Your task to perform on an android device: Delete an existing contact from the drupe app.
Image 0: 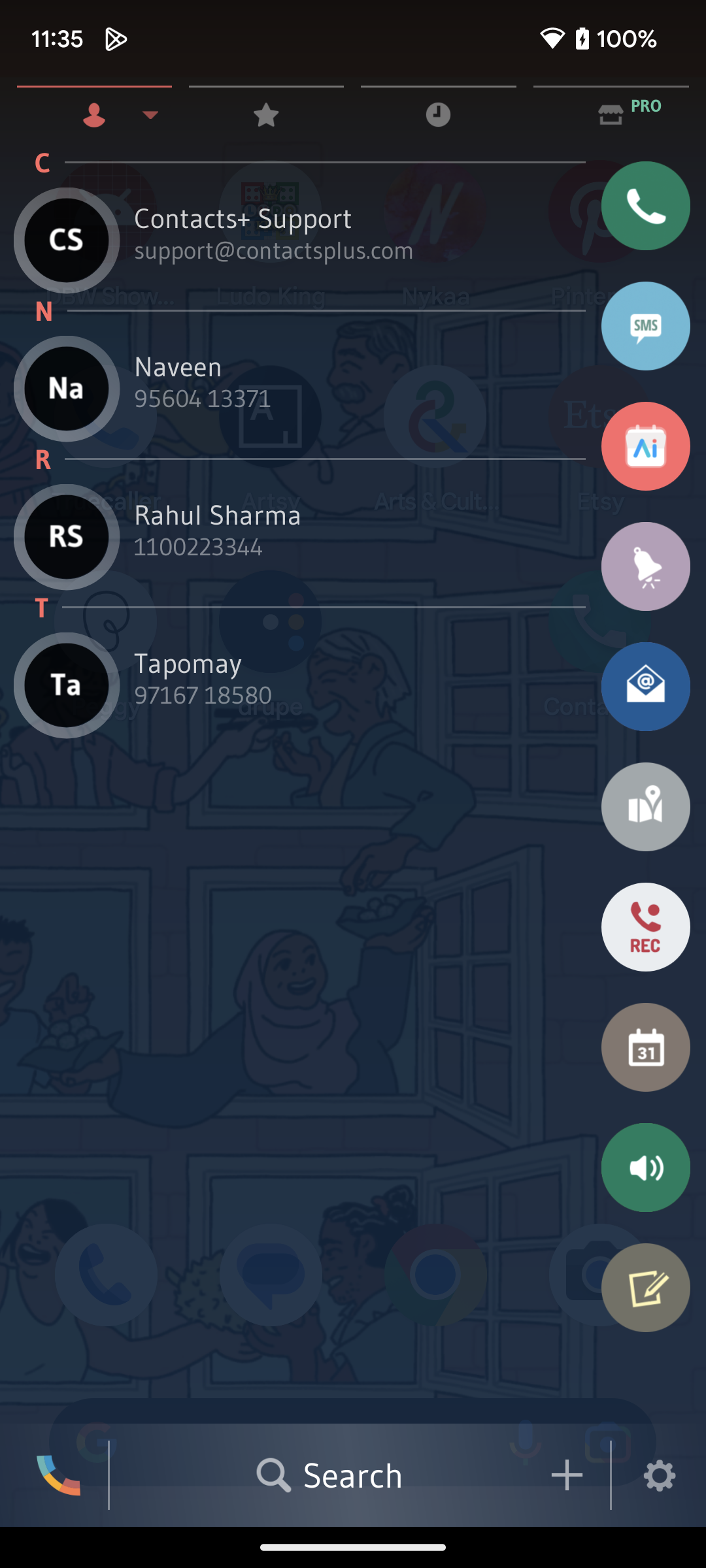
Click on the contact Rahul Sharma.
Step 0: click (218, 514)
Image 1: 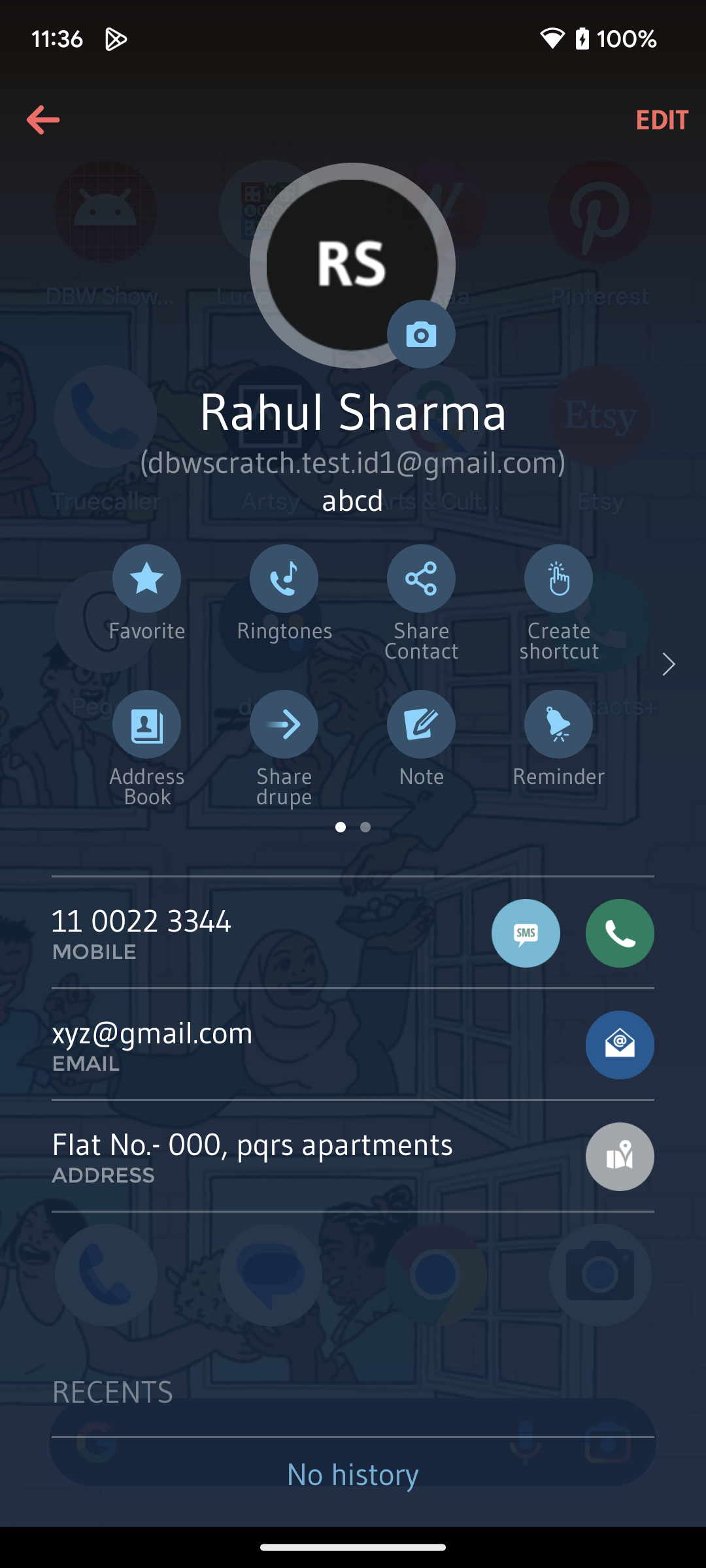
Swipe from right to left on the option available in the middle of the screen.
Step 1: scroll right
Image 2: 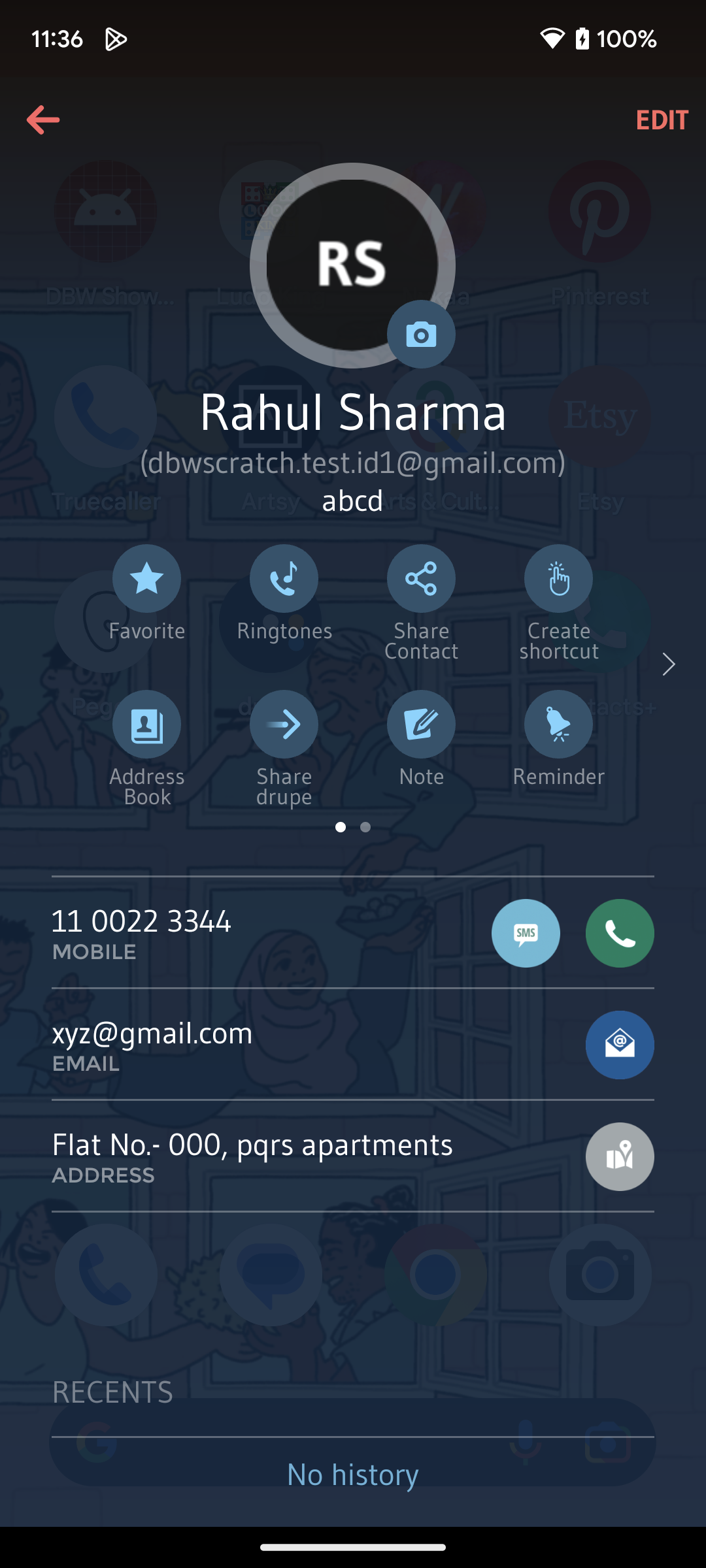
Swipe from right to left on the option available in the middle of the screen.
Step 2: scroll right
Image 3: 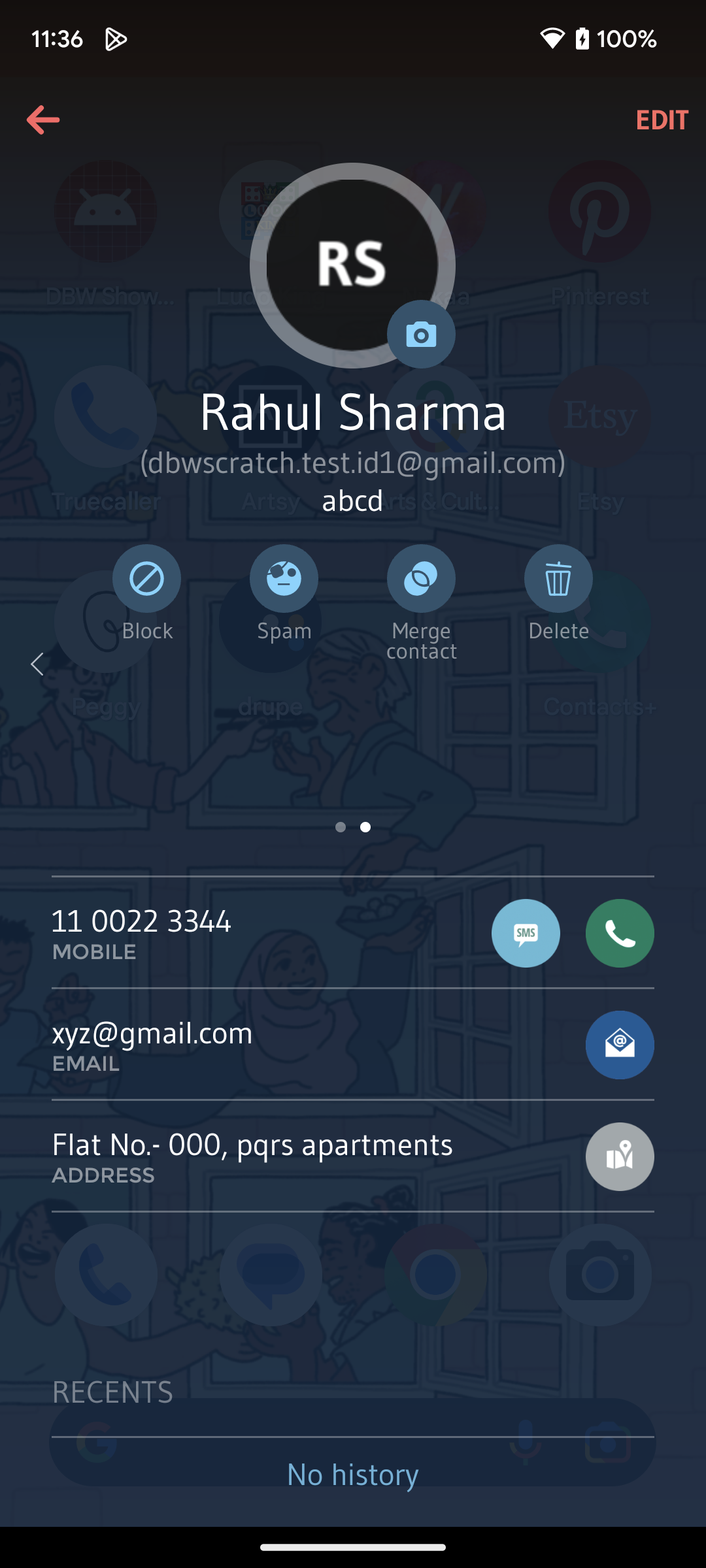
Click on the delete icon on the right side of the screen.
Step 3: click (554, 576)
Image 4: 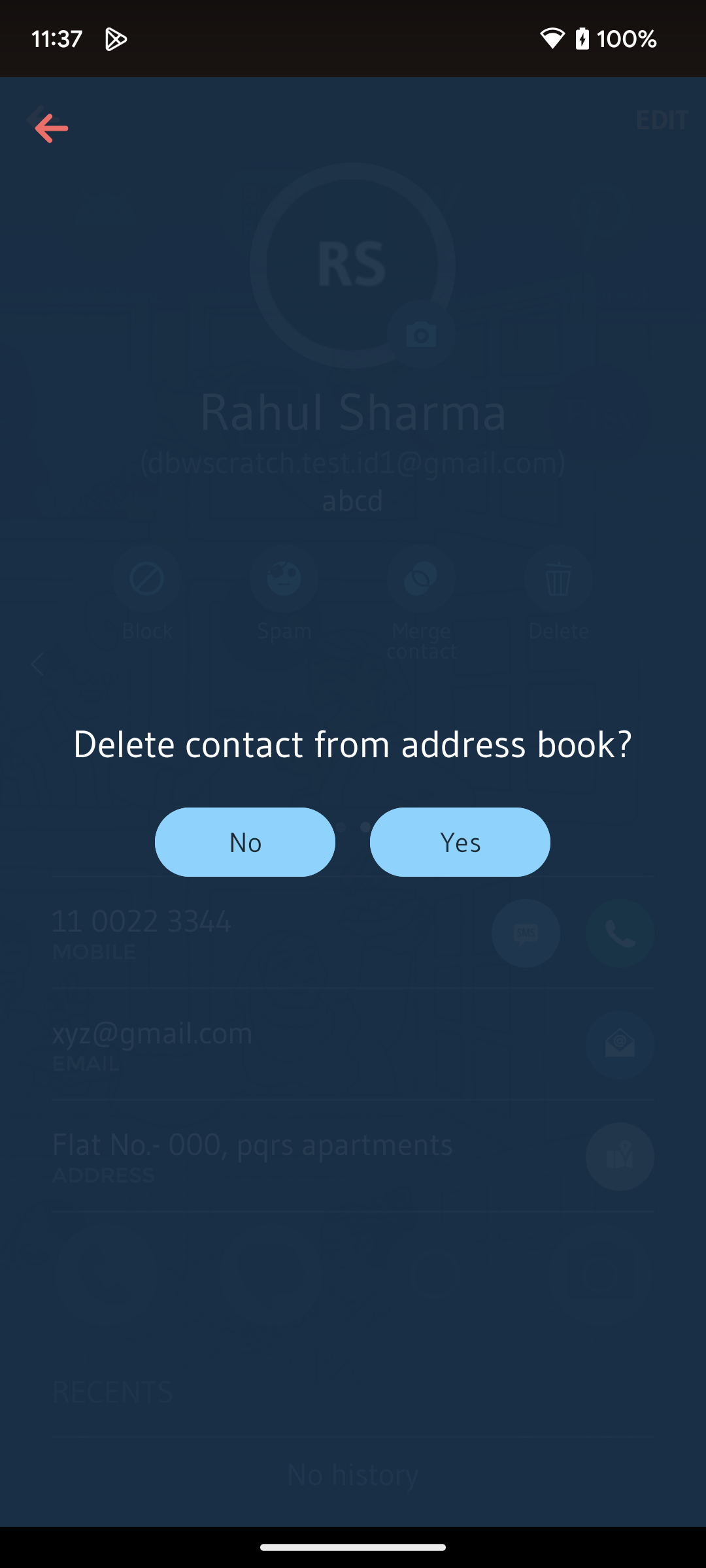
Click on the the yes option.
Step 4: click (460, 841)